Your task to perform on an android device: I would like to increase the brightness by fifteen because it is currently very low.
Image 0: 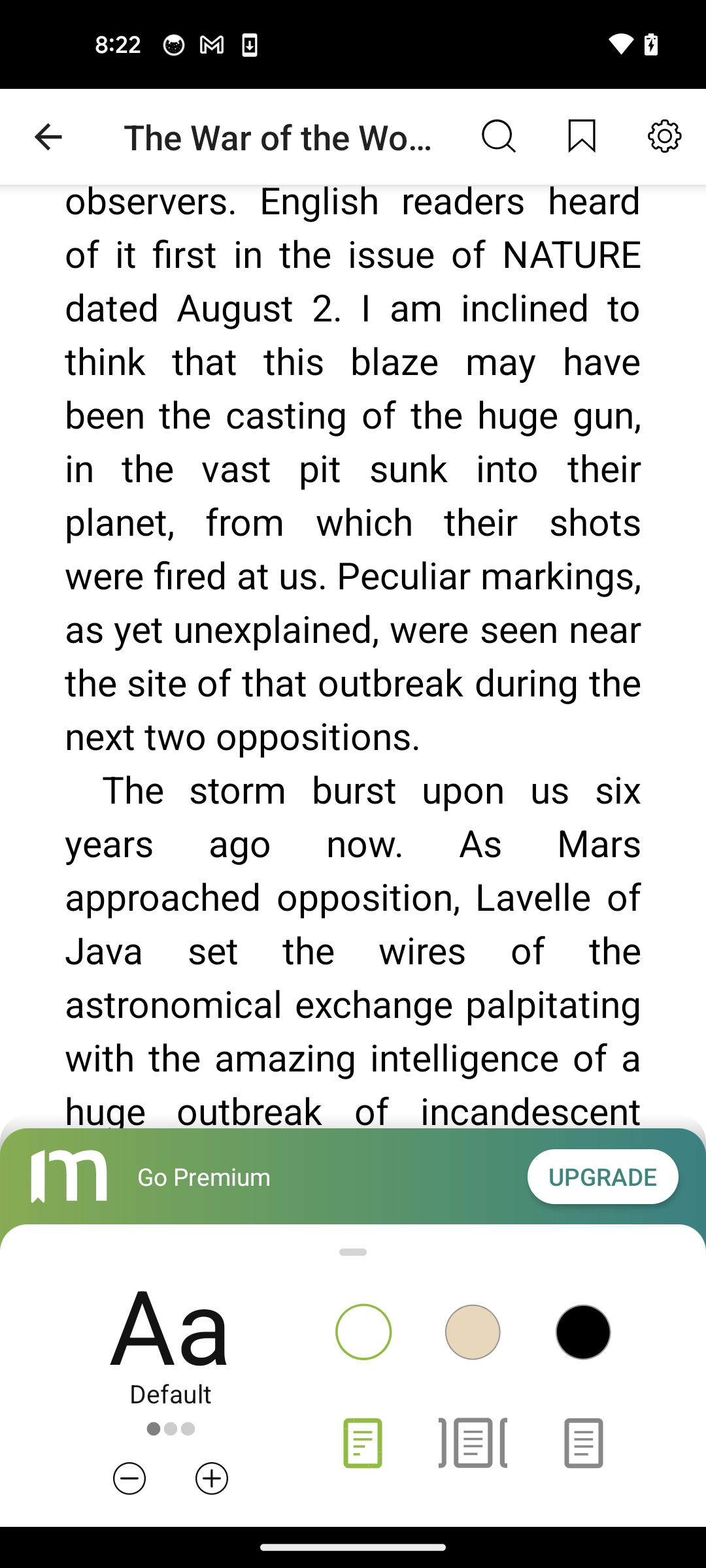
Tap on the settings icon at the top right corner of the screen
Step 0: click (664, 137)
Image 1: 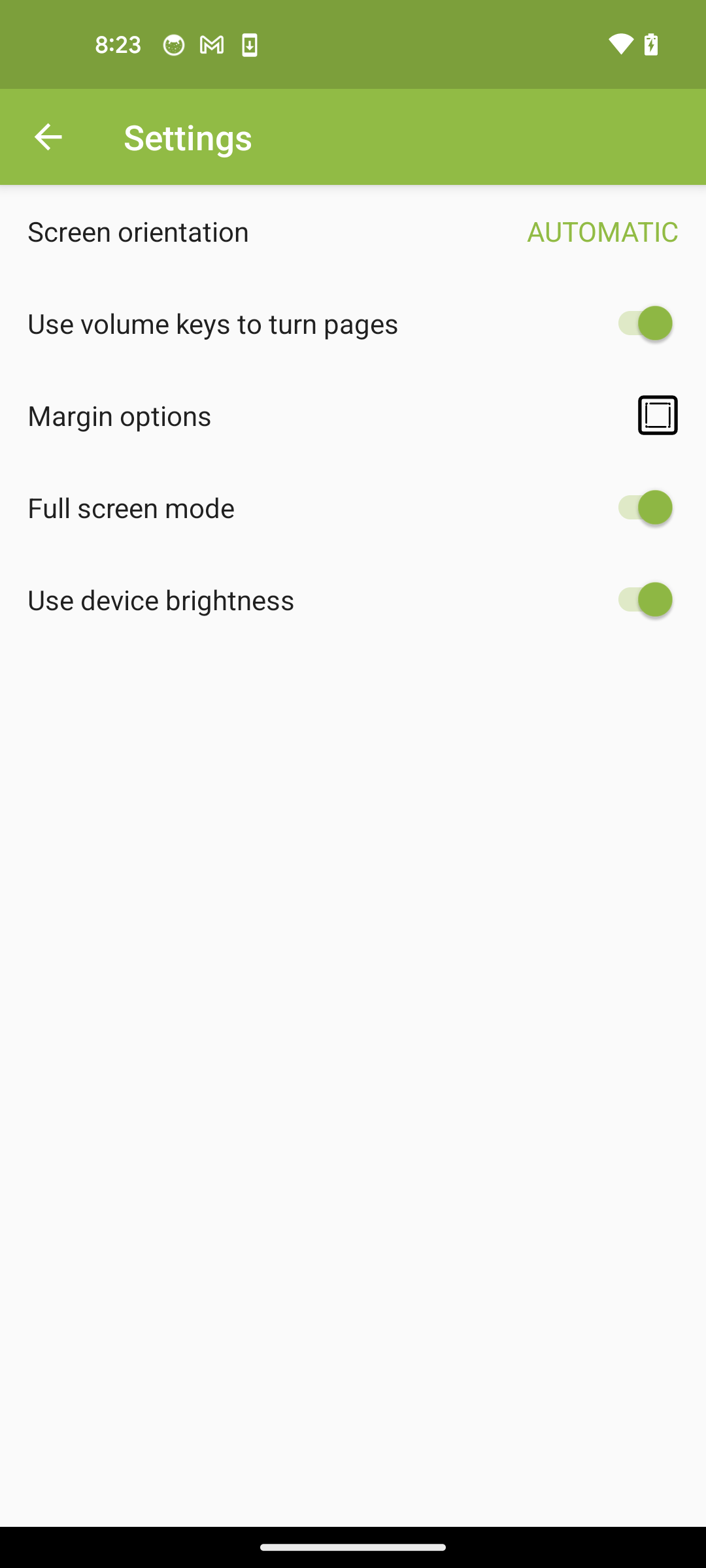
Tap on the toggle button of use device brightness
Step 1: click (639, 599)
Image 2: 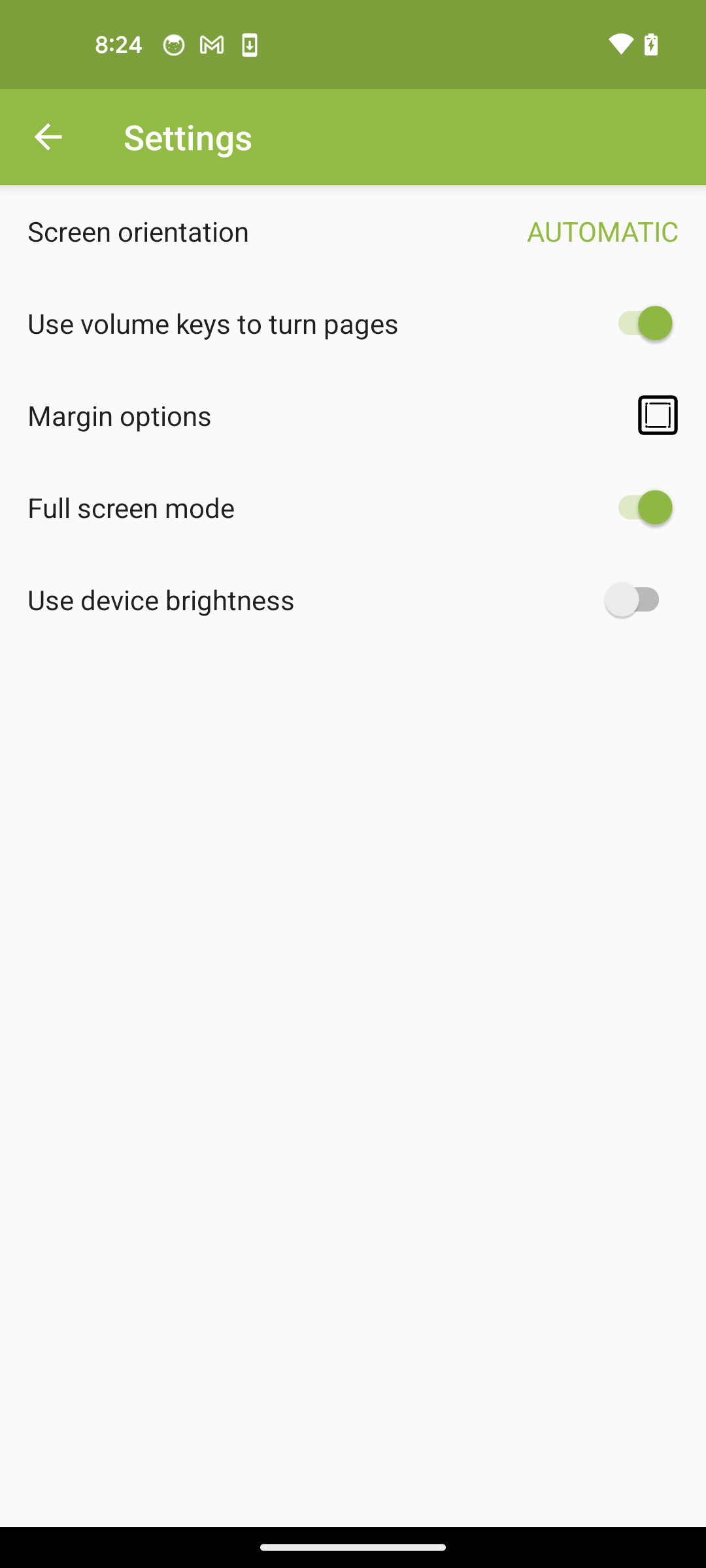
Go back to the previous page
Step 2: press back button
Image 3: 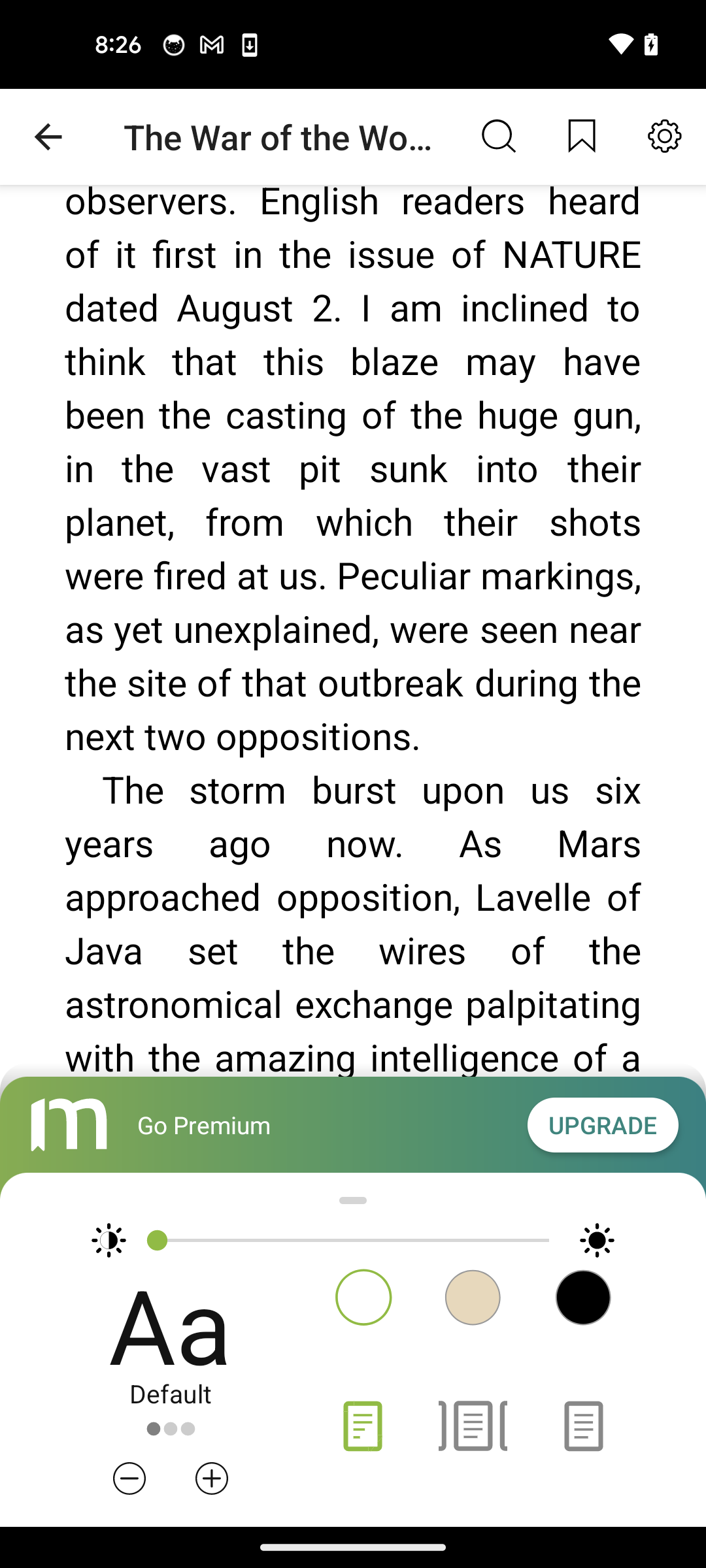
Swipe right to the brightness bar
Step 3: scroll left